Your task to perform on an android device: In The ClockBuddy ,click on the clock tab, click on the plus icon to add Paris city ,France country
Image 1: 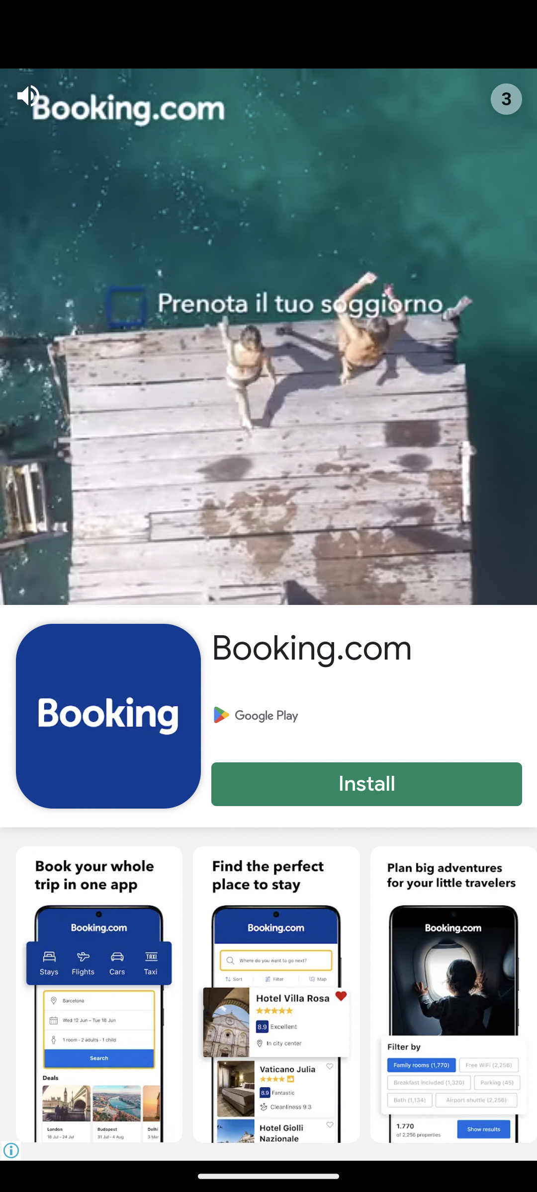
Click on the clock tab at the top
Step 1: wait
Image 2: 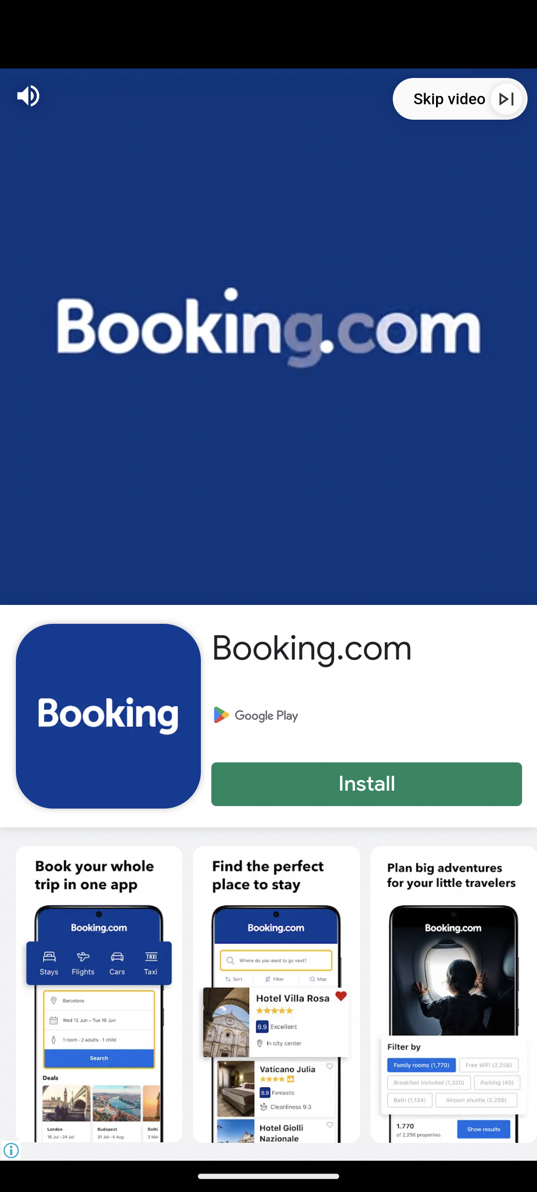
Click on the clock tab at the top
Step 2: wait
Image 3: 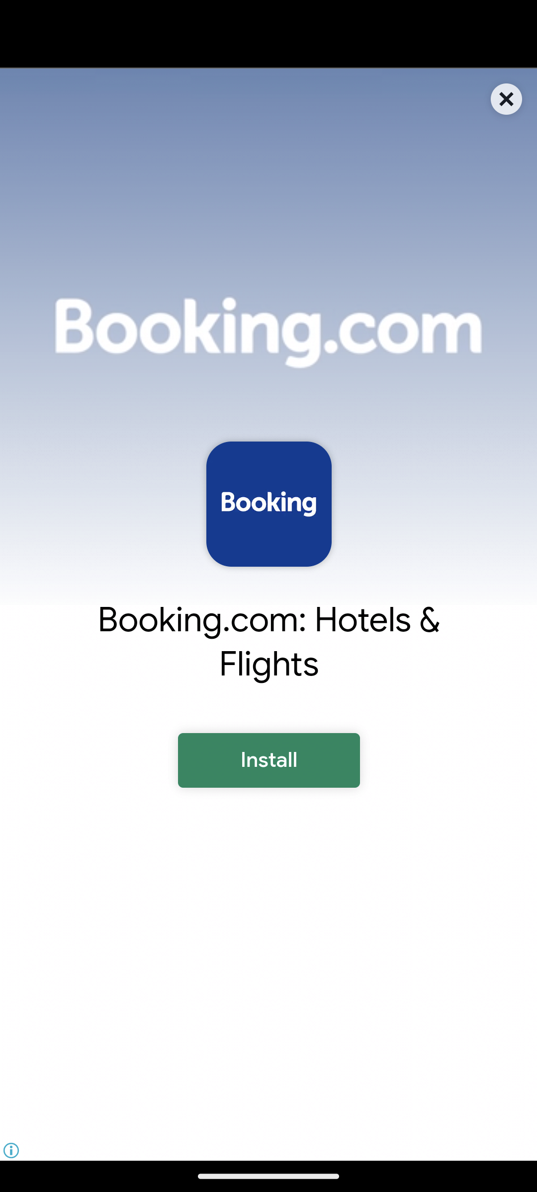
Click on the cross icon at the top right corner
Step 3: click (507, 98)
Image 4: 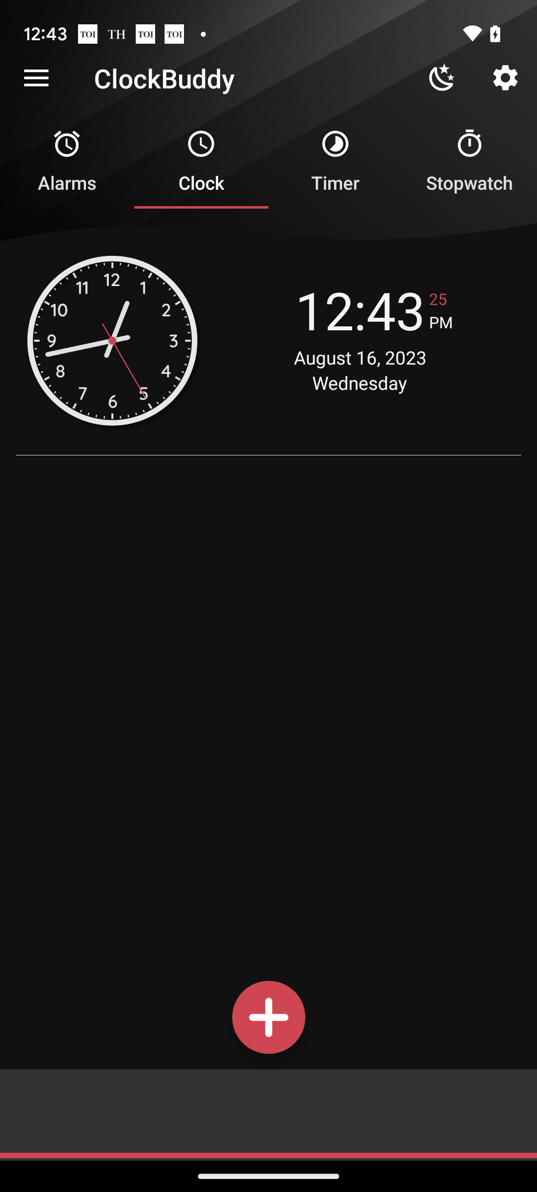
Click on the plus icon
Step 4: click (268, 1017)
Image 5: 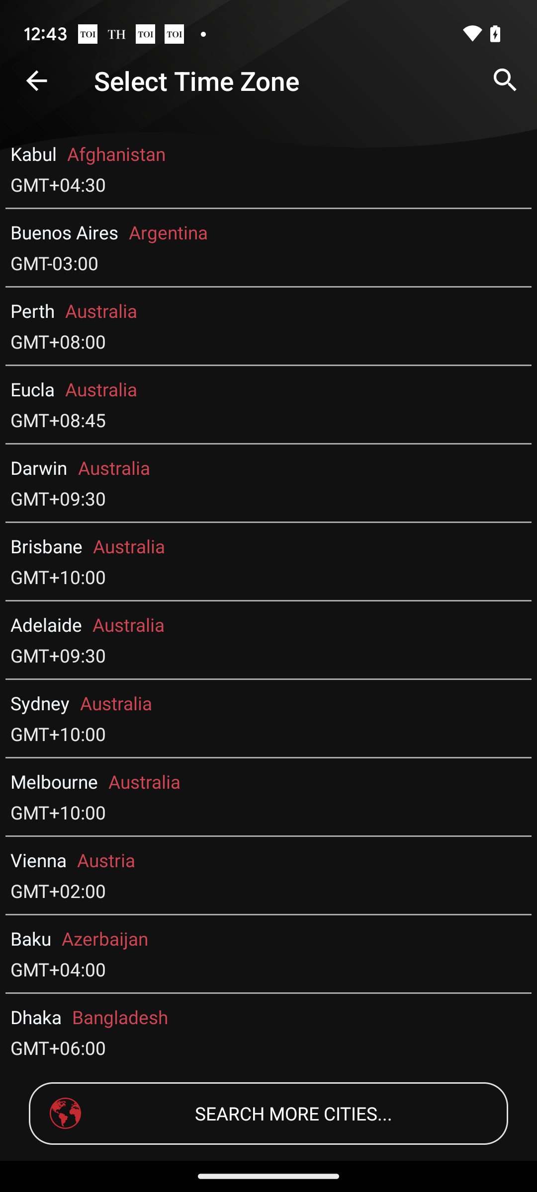
Click on the search icon at the top right corner
Step 5: click (505, 80)
Image 6: 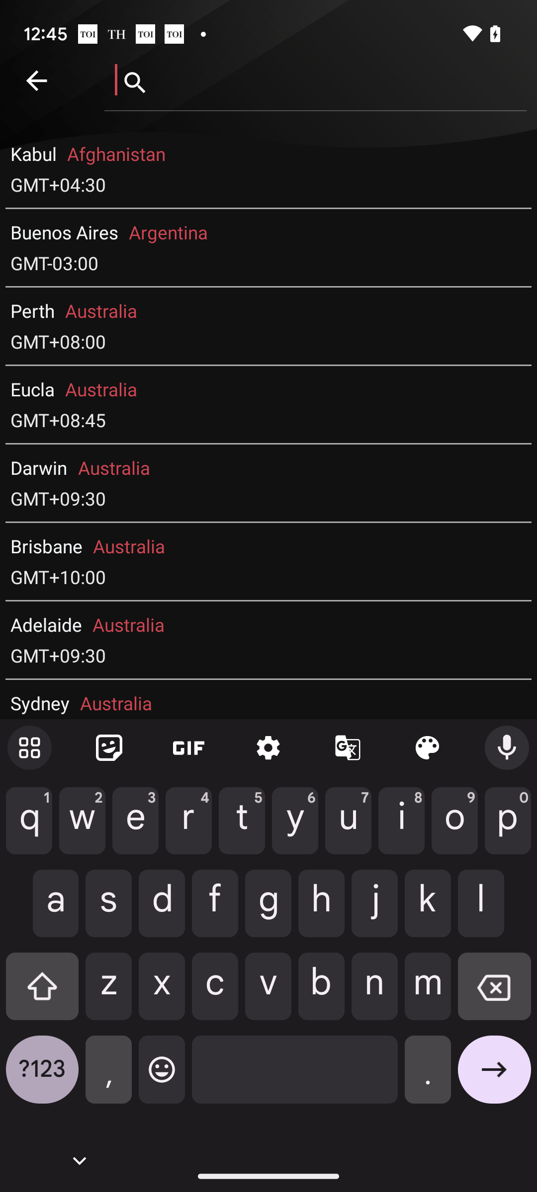
Type Paris in search bar
Step 6: type "Paris"
Image 7: 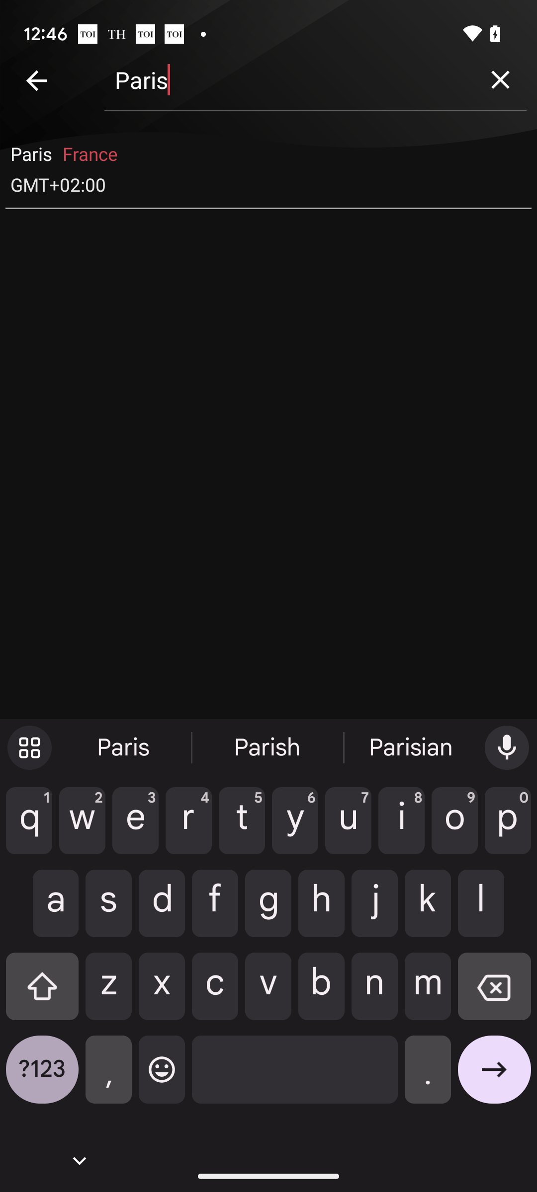
Click on the paris France  below suggestion
Step 7: click (268, 169)